Your task to perform on an android device: I'm hungry and want to eat meat, so look up the In De Patattezak restaurant for me
Image 0: 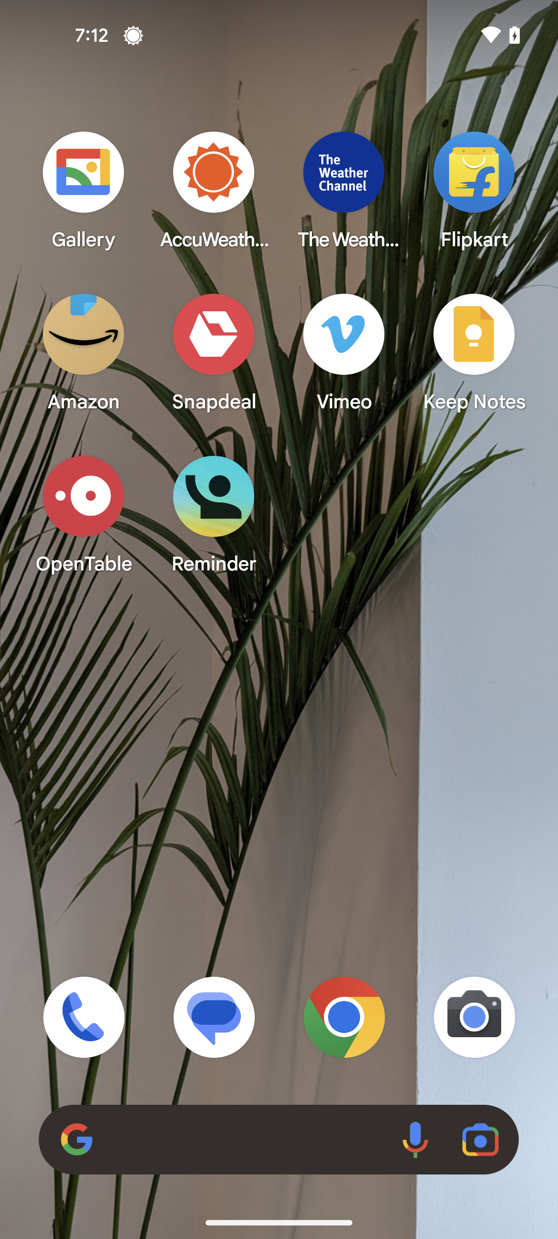
Open the OpenTable app
Step 0: open app "OpenTable"
Image 1: 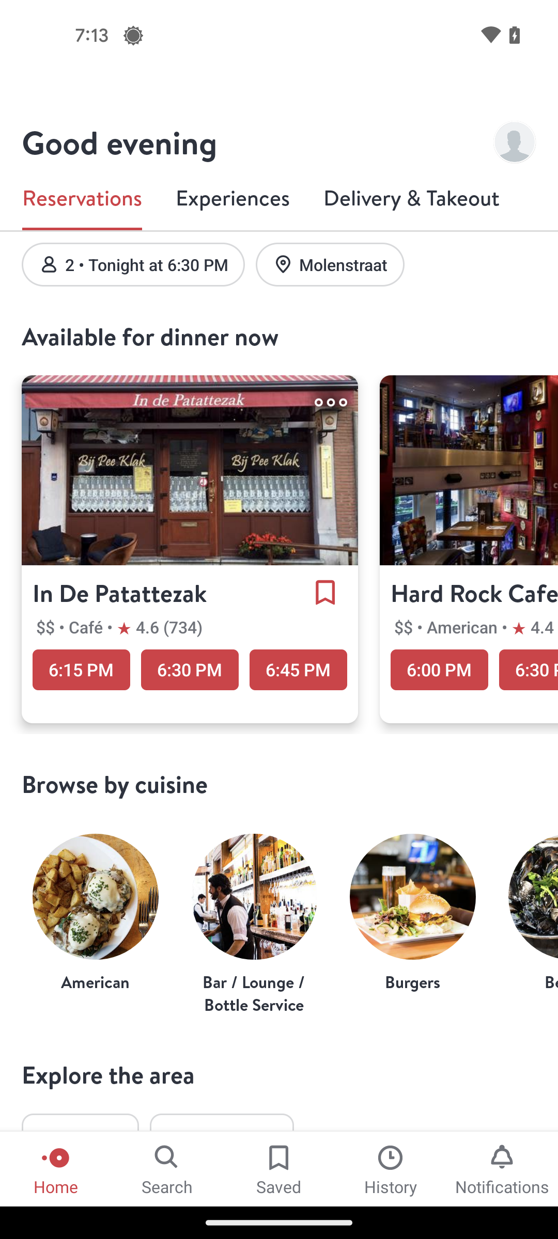
Tap on the search option at the bottom of the screen
Step 1: click (167, 1168)
Image 3: 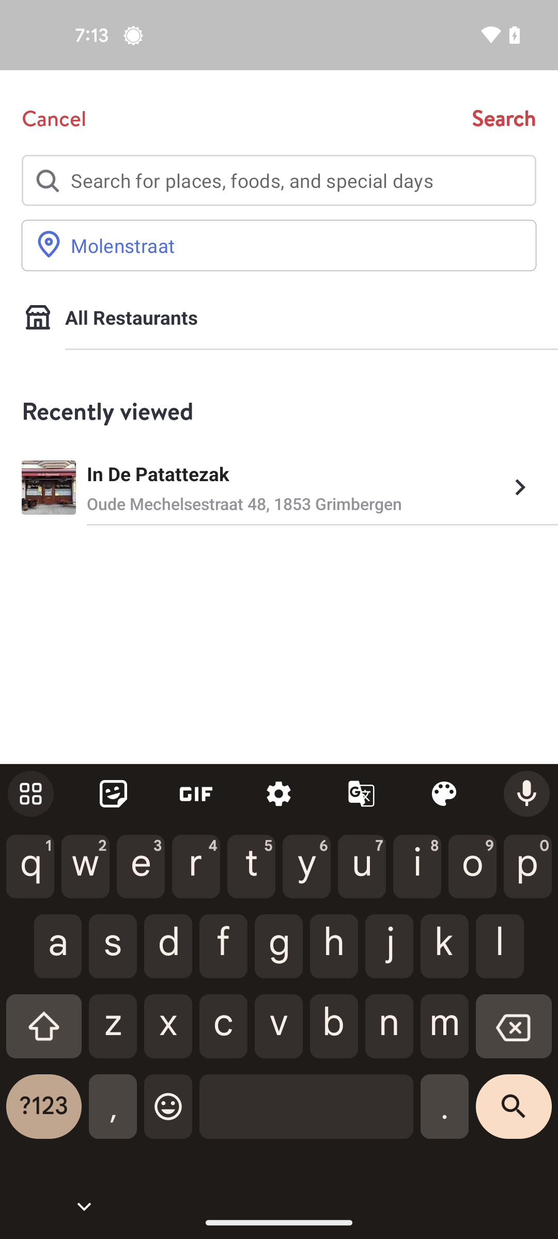
Search for In De Patattezak restaurant
Step 3: type "In De Patattezak"
Image 4: 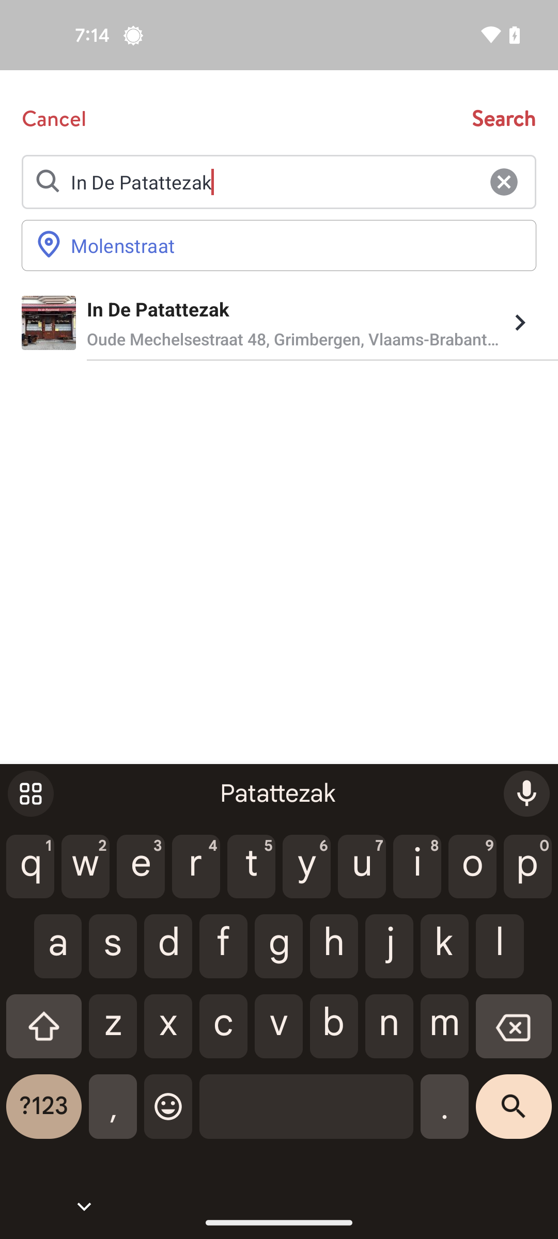
Tap on the search result
Step 4: click (295, 309)